Your task to perform on an android device: I was impressed after watching all the details about the Riu Plaza Berlin Hotel. I want to book this hotel in the Booking.com app.
Image 0: 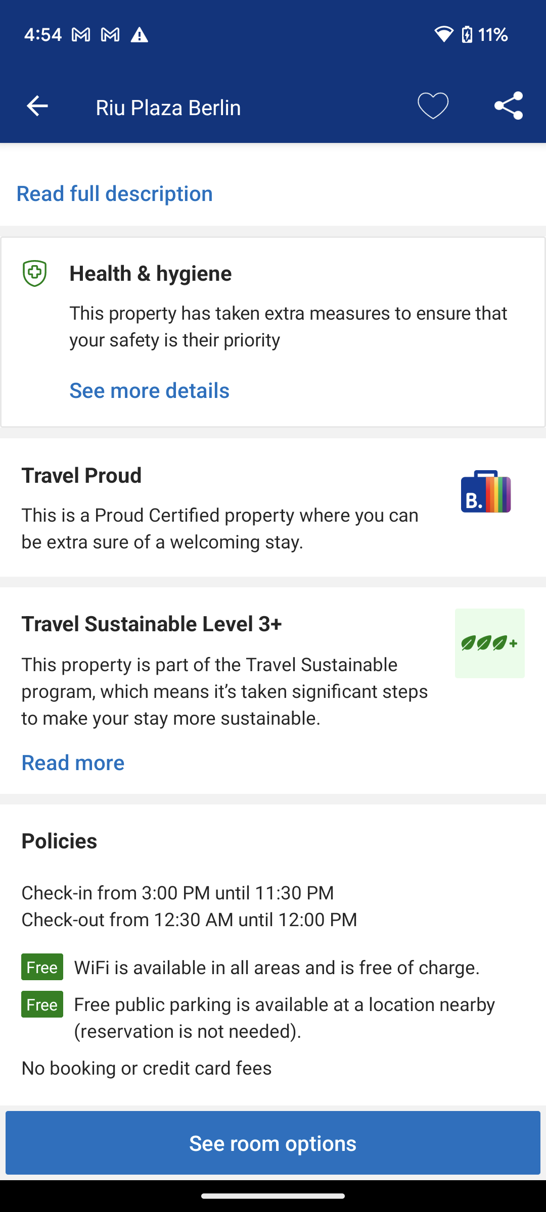
Click on the See room options to book a room in this hotel.
Step 0: click (273, 1143)
Image 1: 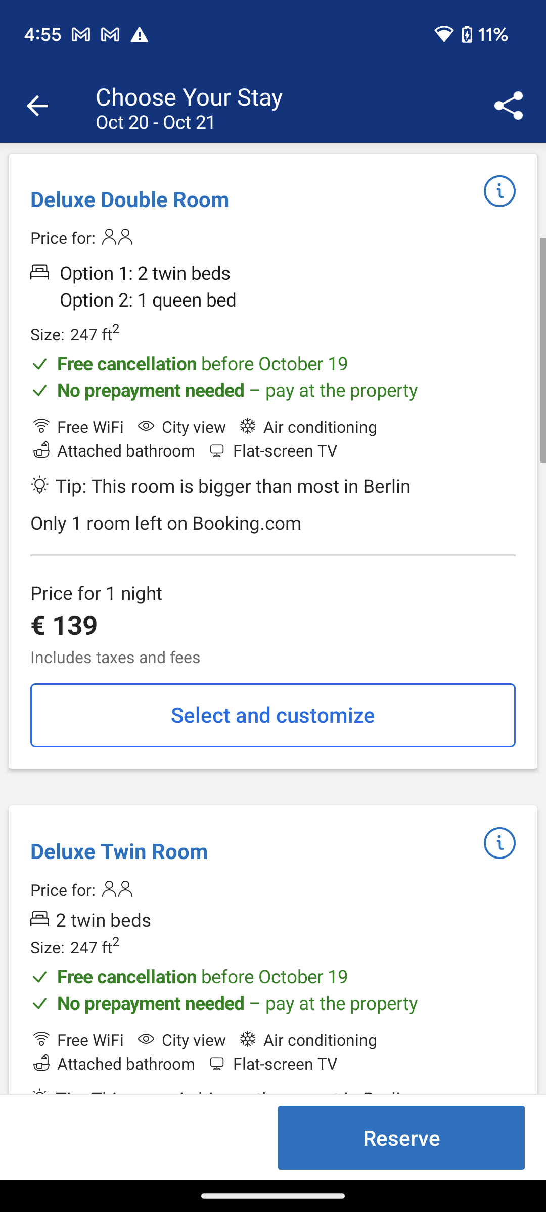
Click on the Select and customize button of the Deluxe Double Room to book room in this hotel.
Step 1: click (273, 715)
Image 2: 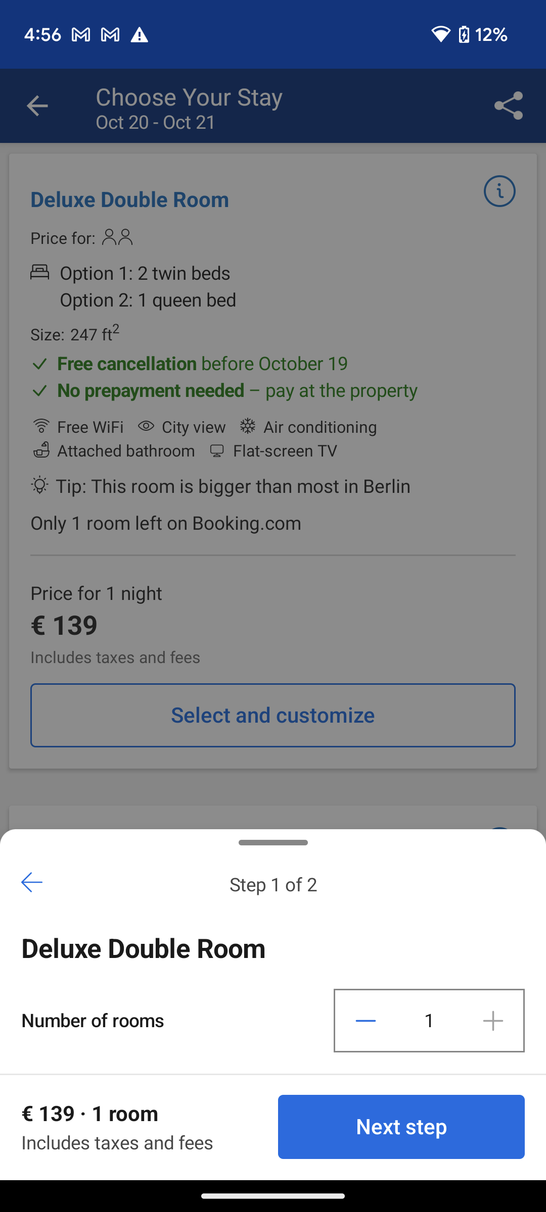
Click on the Next step button at the bottom of the screen to book room in this hotel.
Step 2: click (401, 1127)
Image 3: 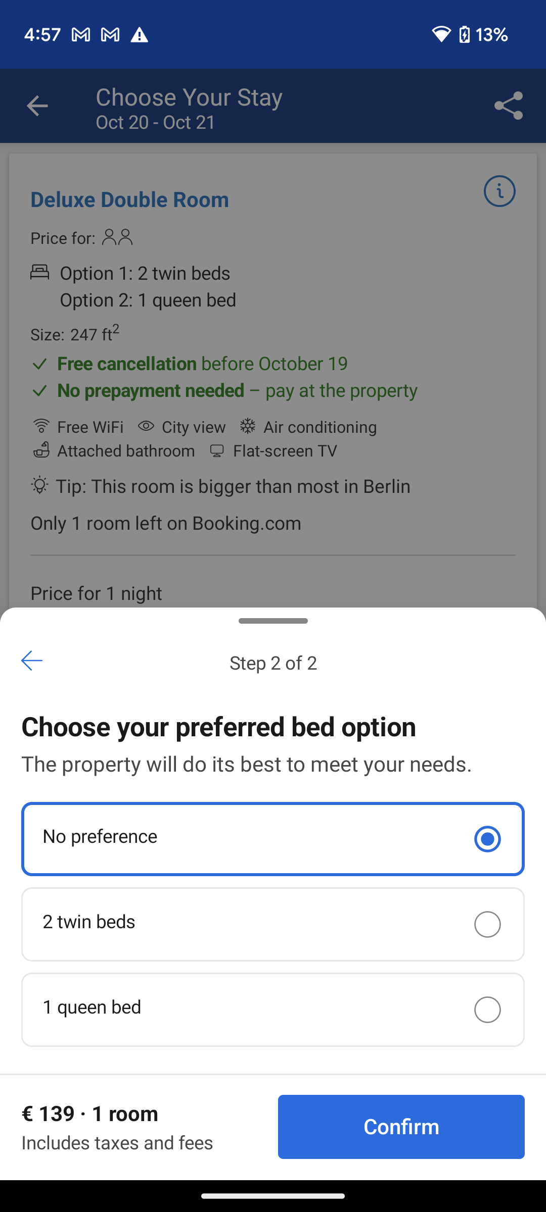
Click on the Confirm button at the bottom right corner of the screen to confirm the booking in this hotel.
Step 3: click (401, 1127)